Your task to perform on an android device: Marley is a very good community member, I would like to follow her.
Image 0: 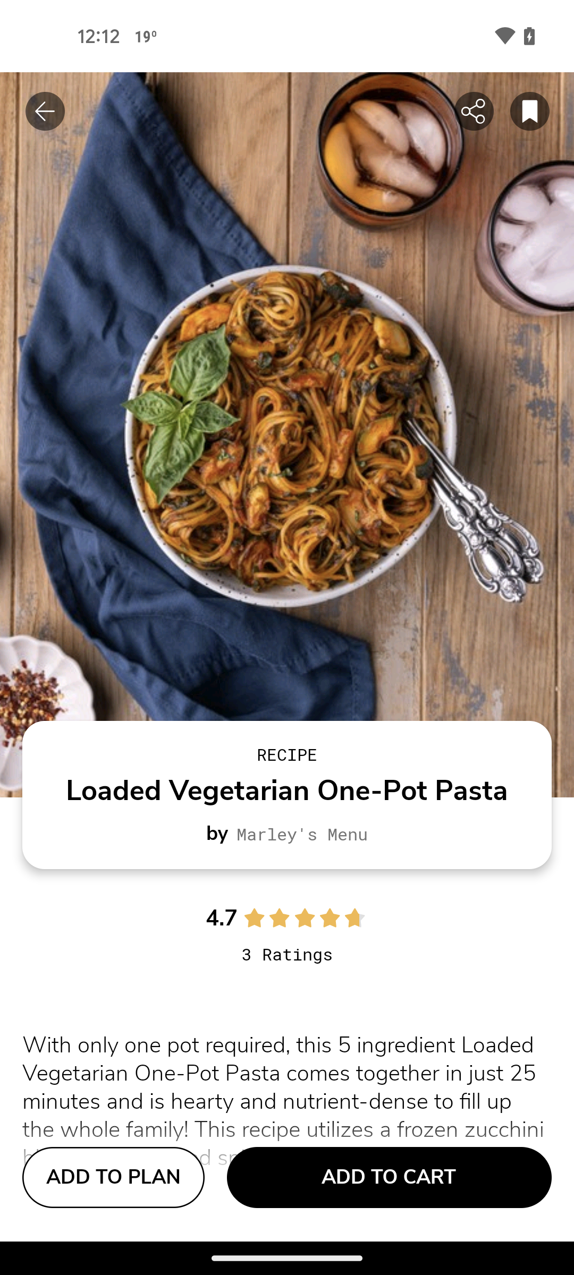
Click on Marley's Menu.
Step 0: click (302, 834)
Image 1: 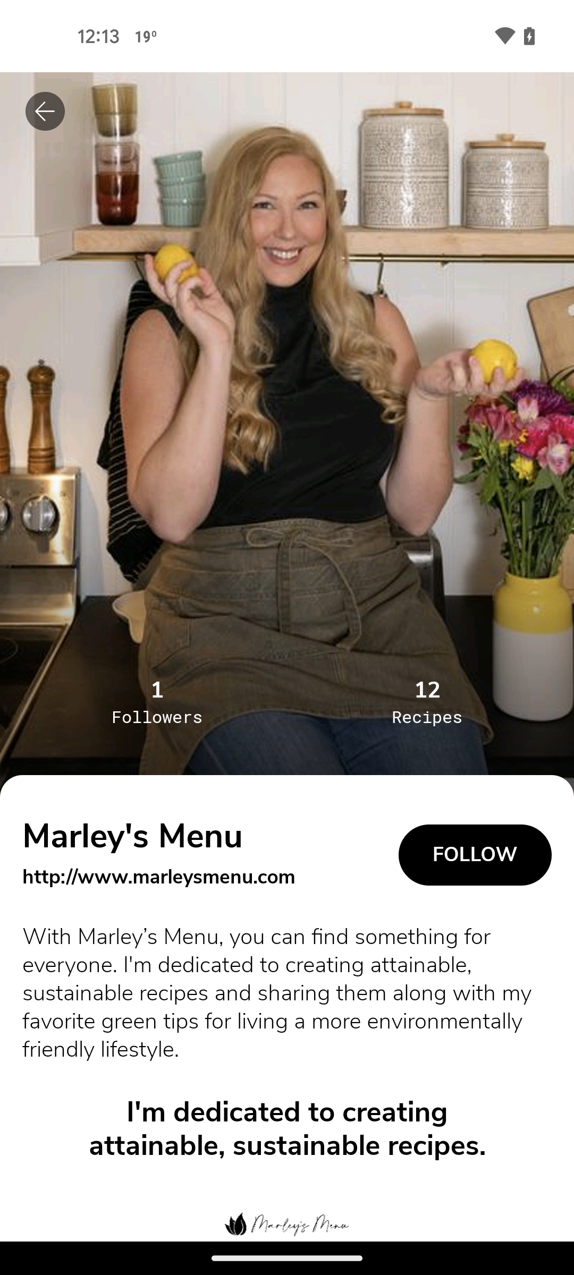
Click on follow button.
Step 1: click (475, 855)